Your task to perform on an android device: Complete the exercise and track the process.
Image 0: 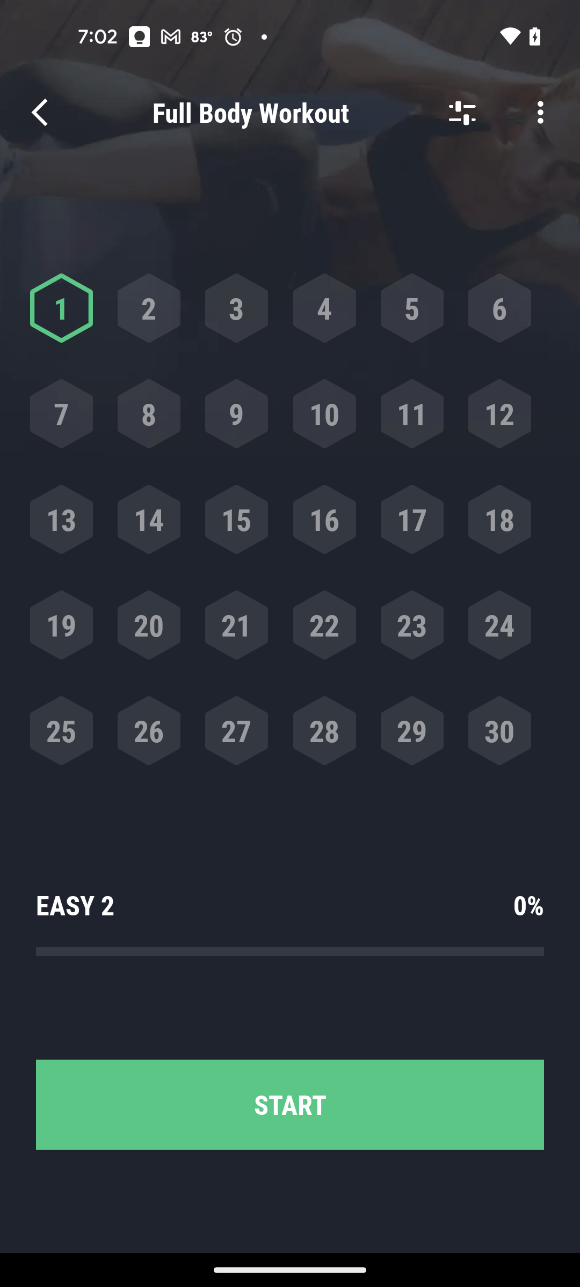
Click on the START button at the bottom of the screen
Step 0: click (289, 1104)
Image 1: 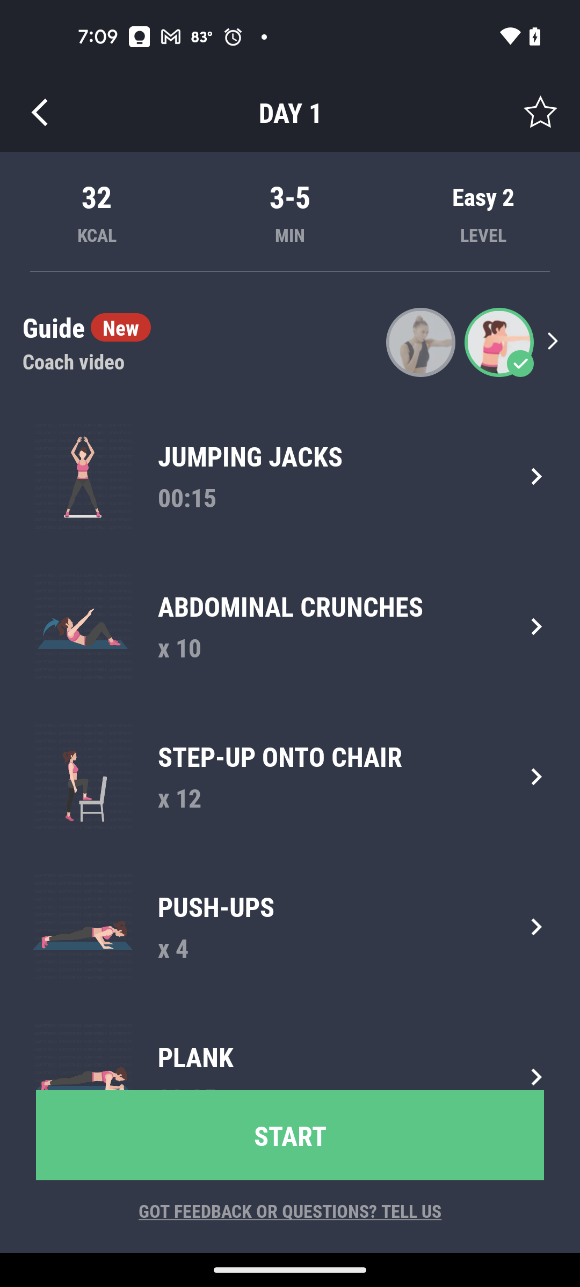
Click on the START button at the bottom of the screen
Step 1: click (290, 1135)
Image 2: 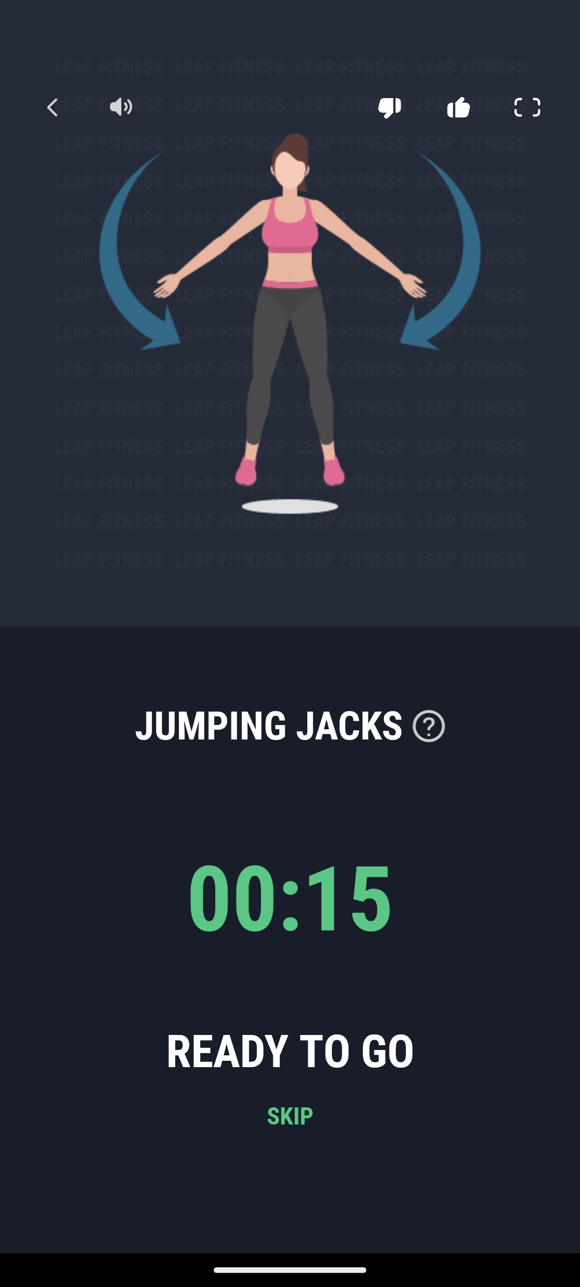
Click on the START button at the bottom of the screen
Step 2: wait
Image 3: 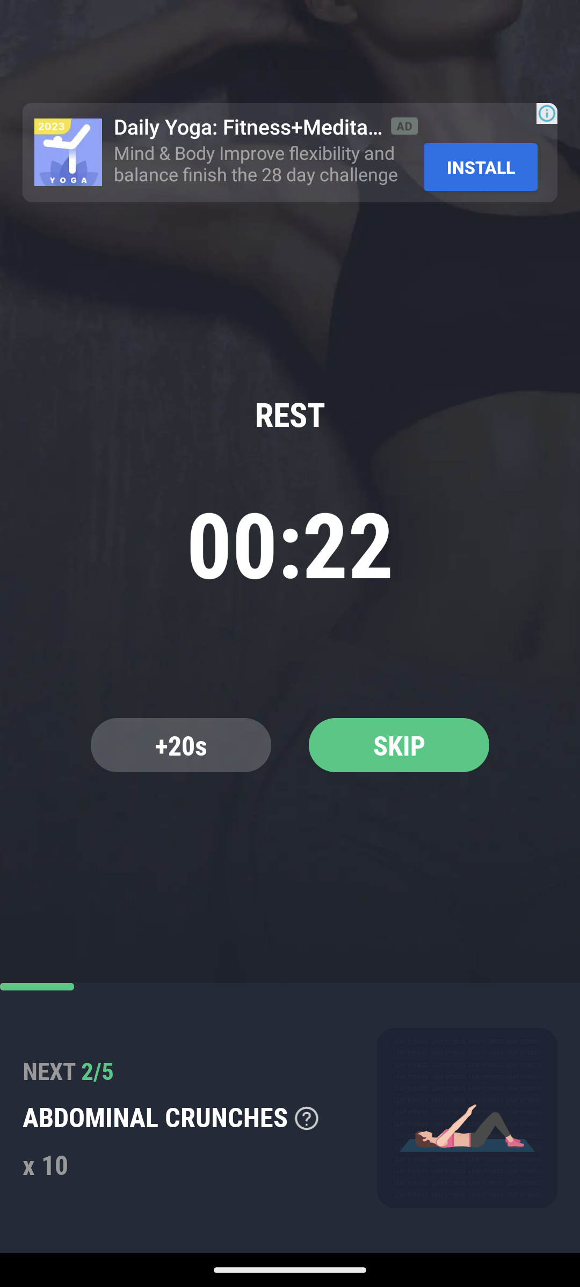
Click on the SKIP button
Step 3: click (398, 745)
Image 4: 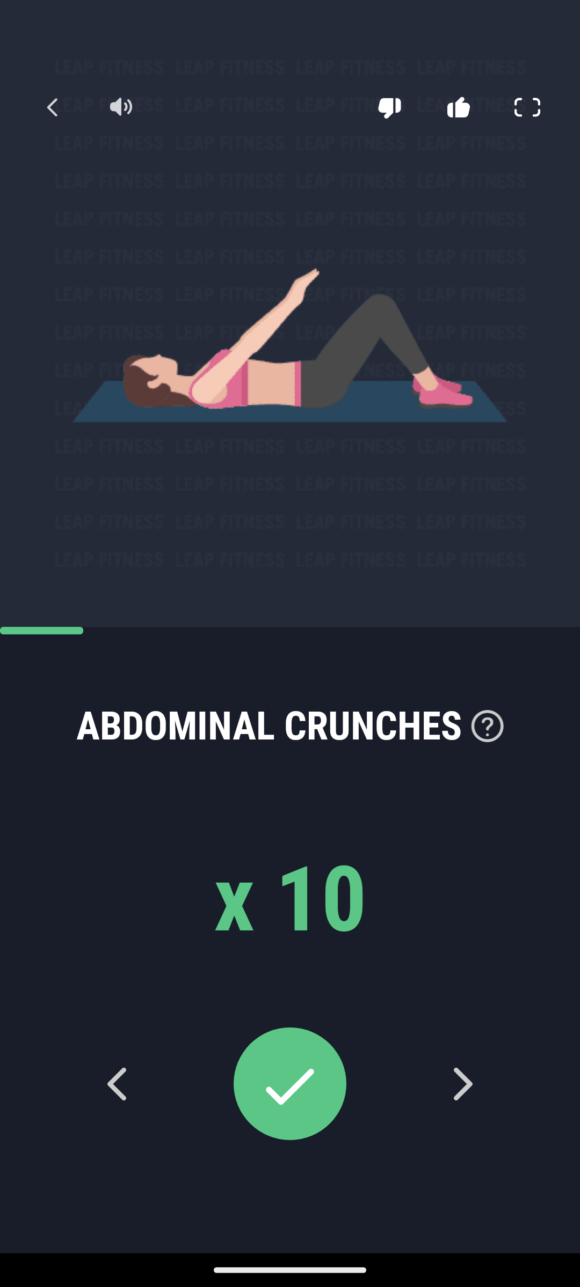
Click on the Check icon at the bottom of the screen
Step 4: click (290, 1084)
Image 5: 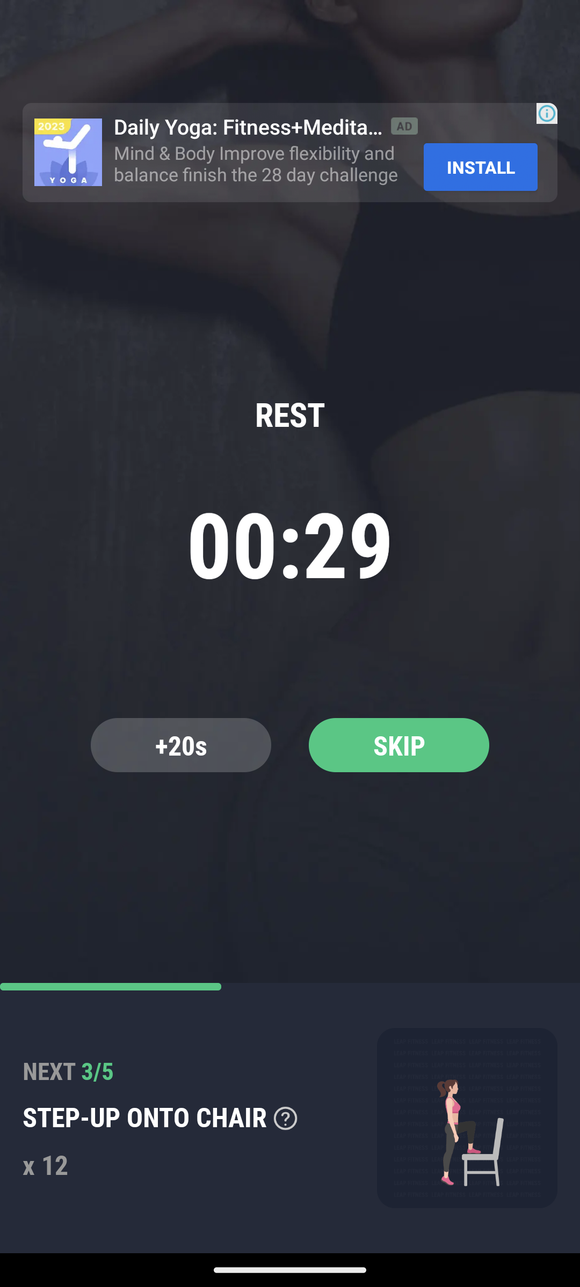
Click on the Skip button
Step 5: click (398, 745)
Image 7: 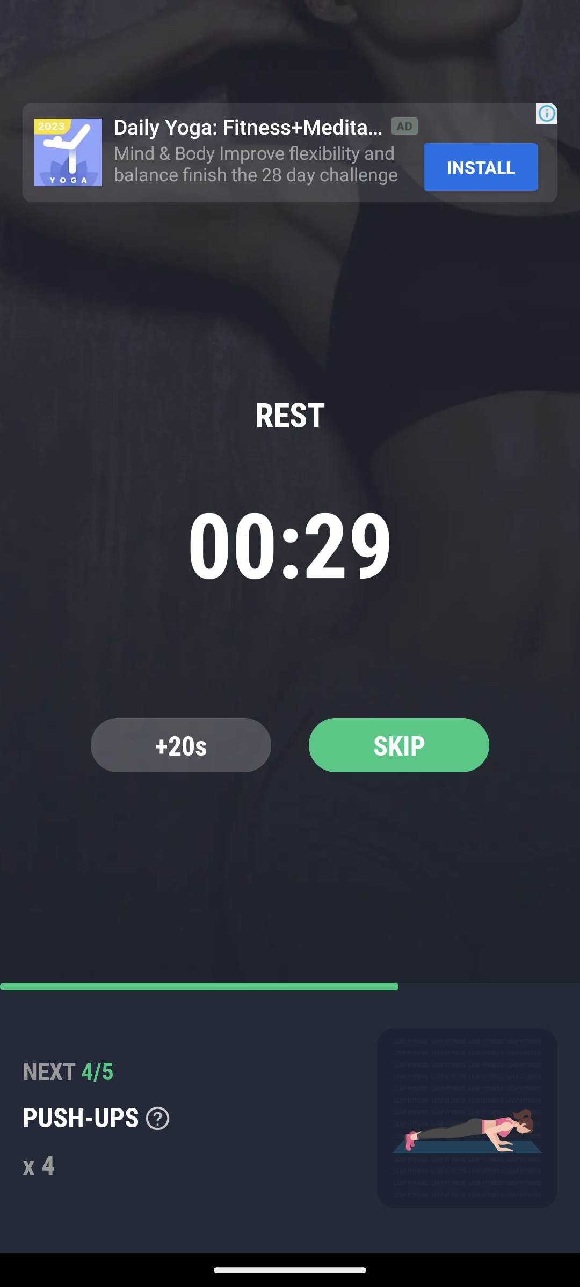
Click on the Skip button
Step 7: click (398, 745)
Image 8: 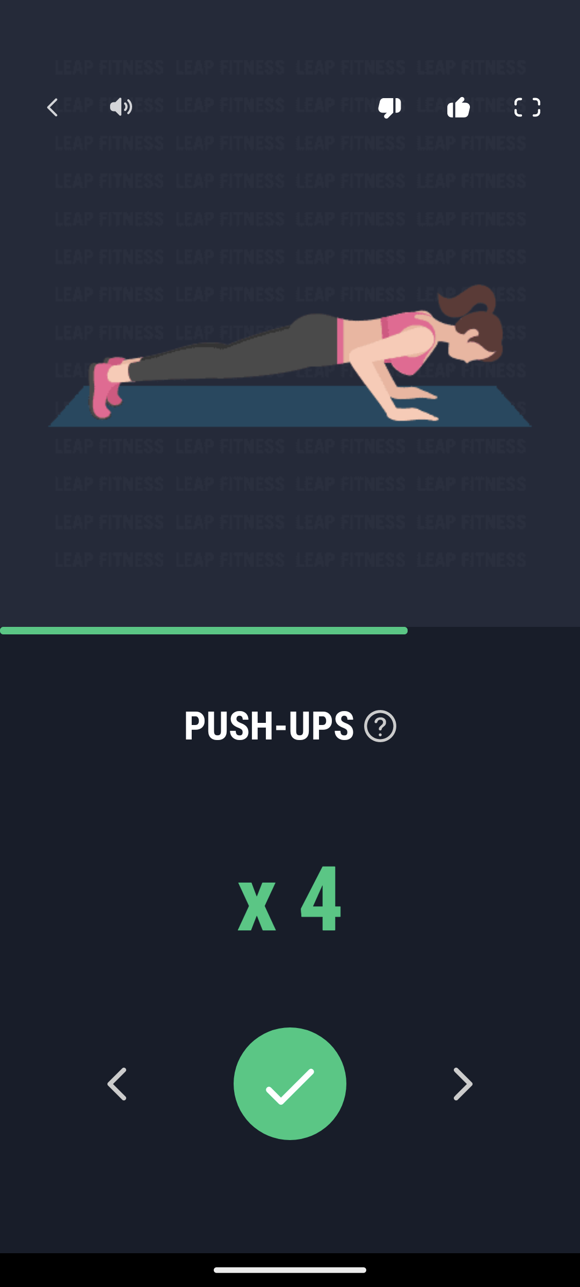
Click on the Check icon at the bottom of the screen
Step 8: click (290, 1084)
Image 9: 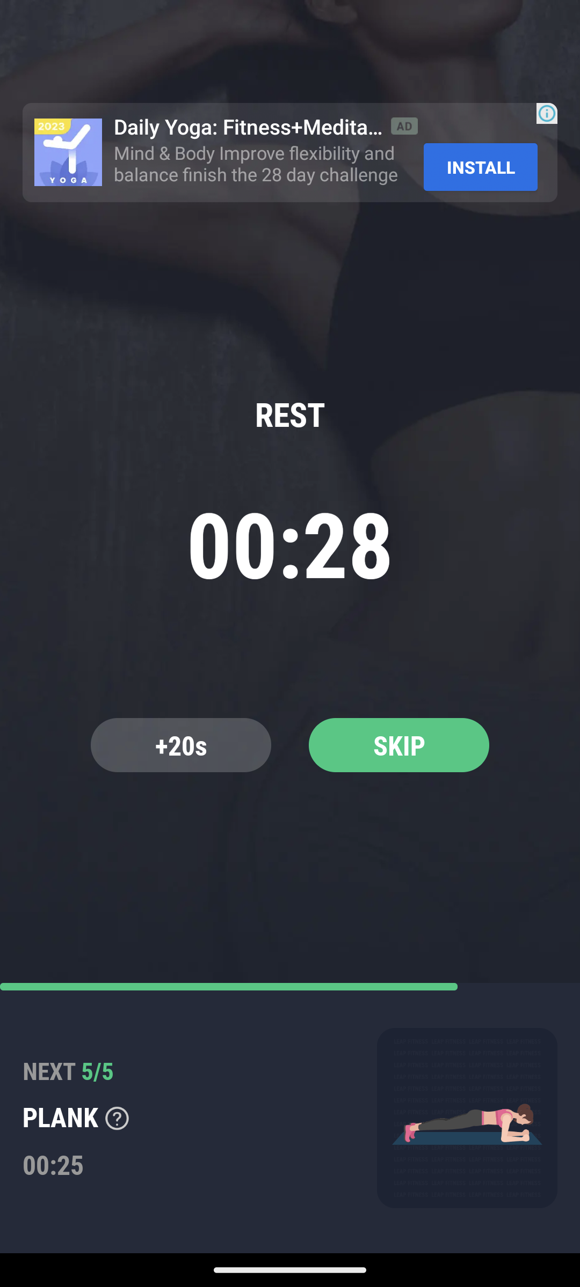
Click on the skip button
Step 9: click (398, 745)
Image 11: 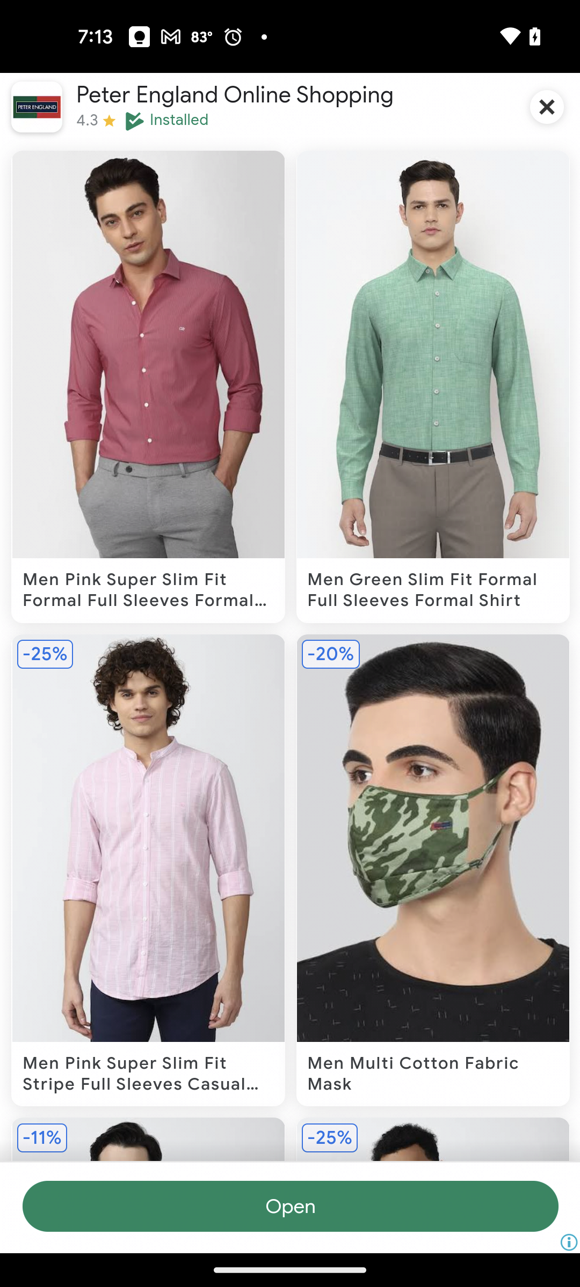
Click on the Close icon at the top right of the screen
Step 11: click (546, 106)
Image 12: 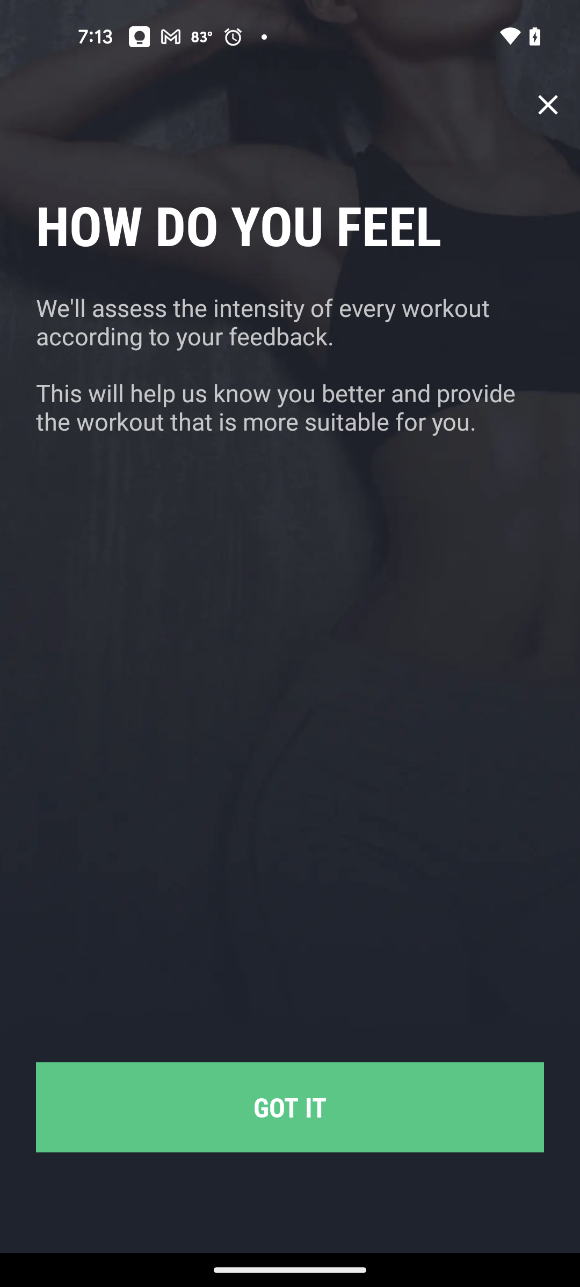
Click on the GOT IT button at the bottom of the screen
Step 12: click (289, 1107)
Image 13: 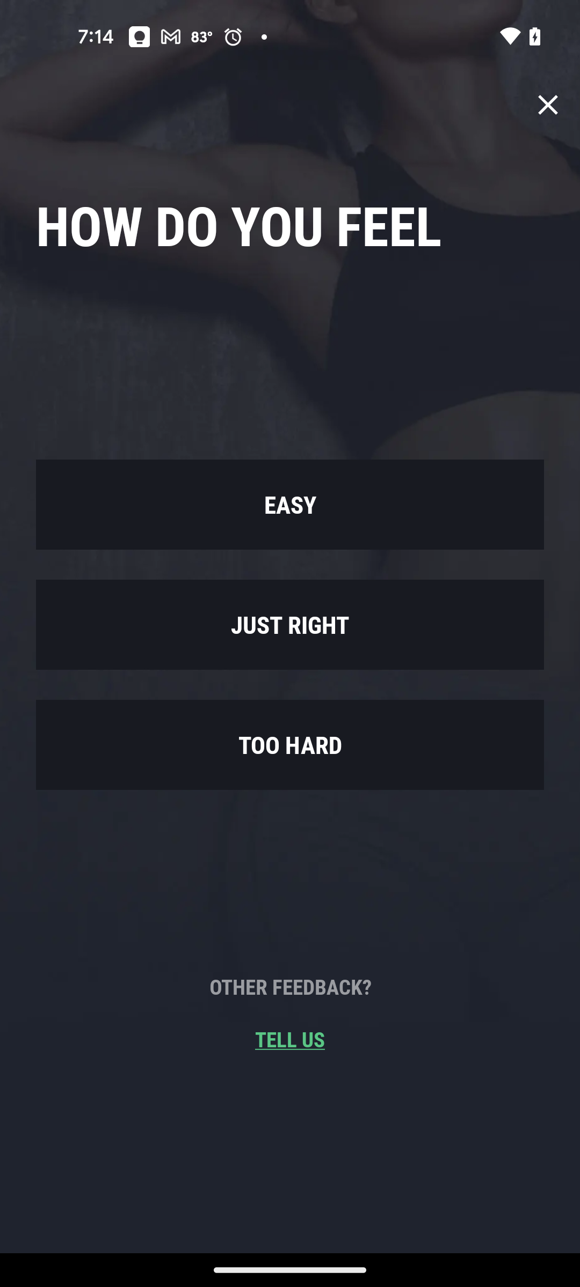
Click on the EASY
Step 13: click (289, 504)
Image 14: 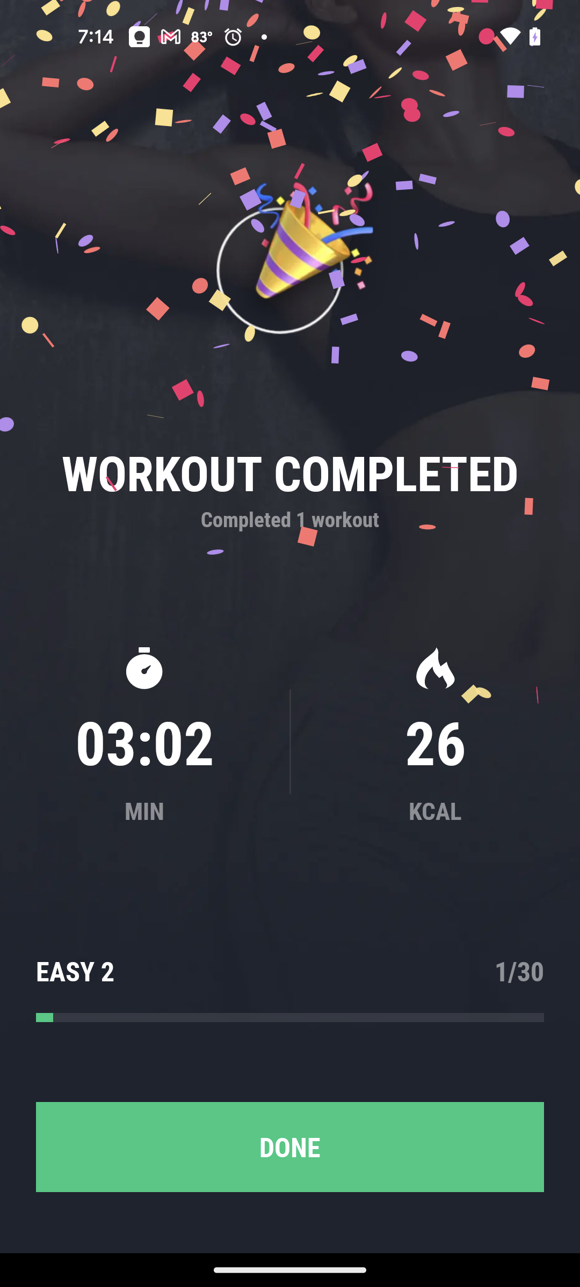
Click on the DONE button at the bottom of the screen
Step 14: click (289, 1147)
Image 15: 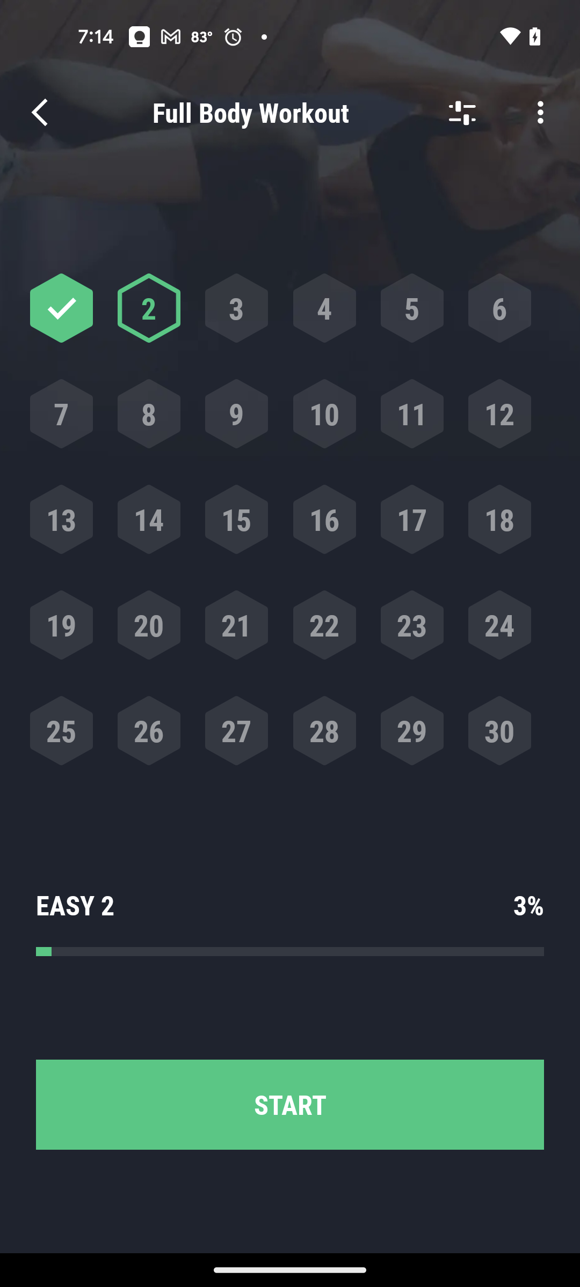
Click on the left arrow key at the top left of the screen
Step 15: click (39, 112)
Image 16: 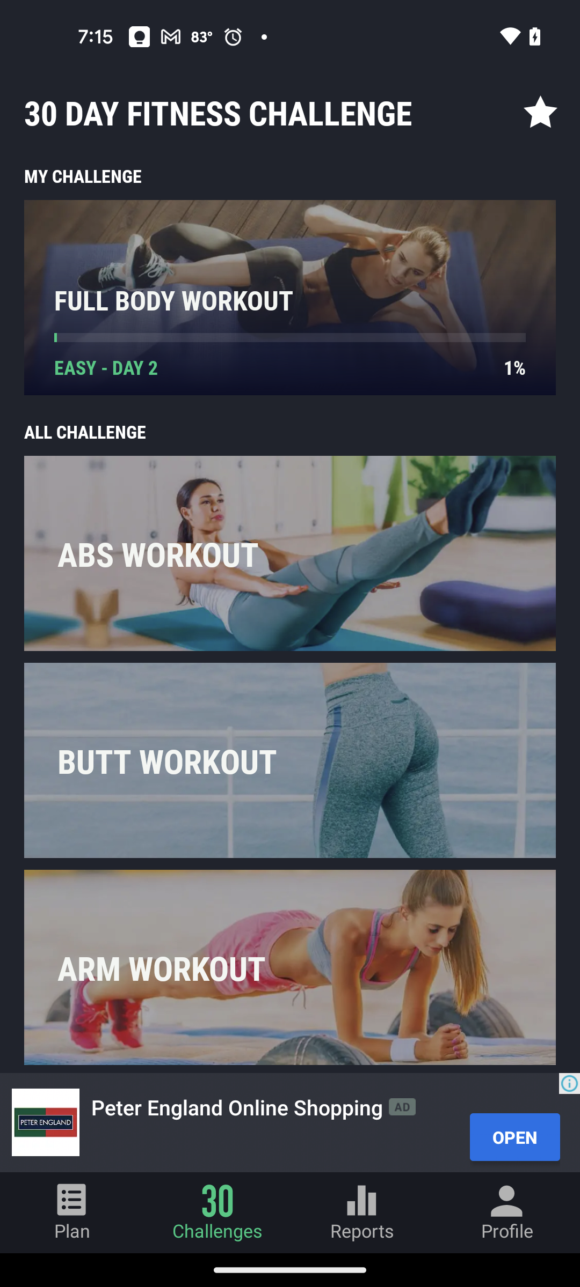
Click on the Reports at the bottom of the screen
Step 16: click (362, 1230)